Your task to perform on an android device: I want to look for Women's Running shoes with Sports under the Occasion filter on the Flipkart app.
Image 0: 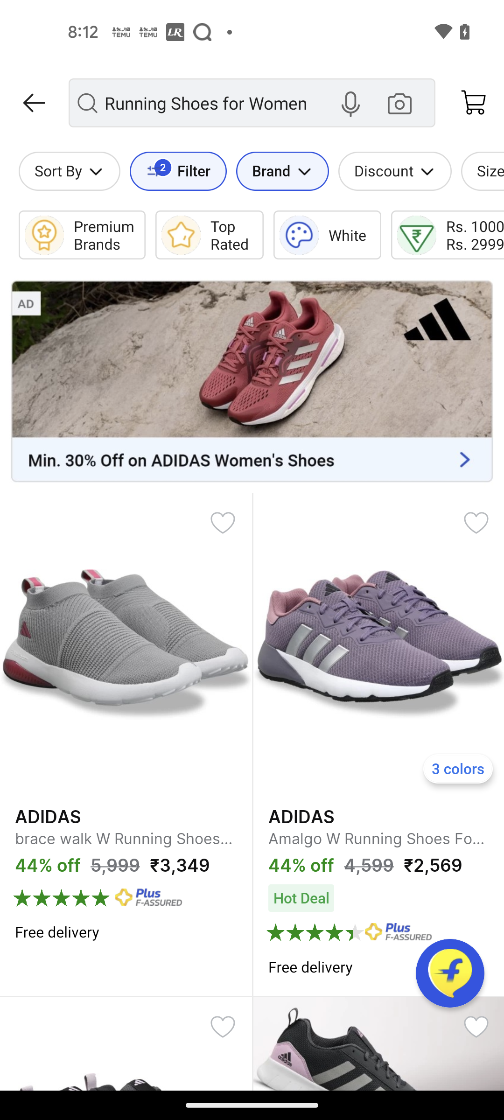
Go to the Filter option
Step 0: click (194, 171)
Image 1: 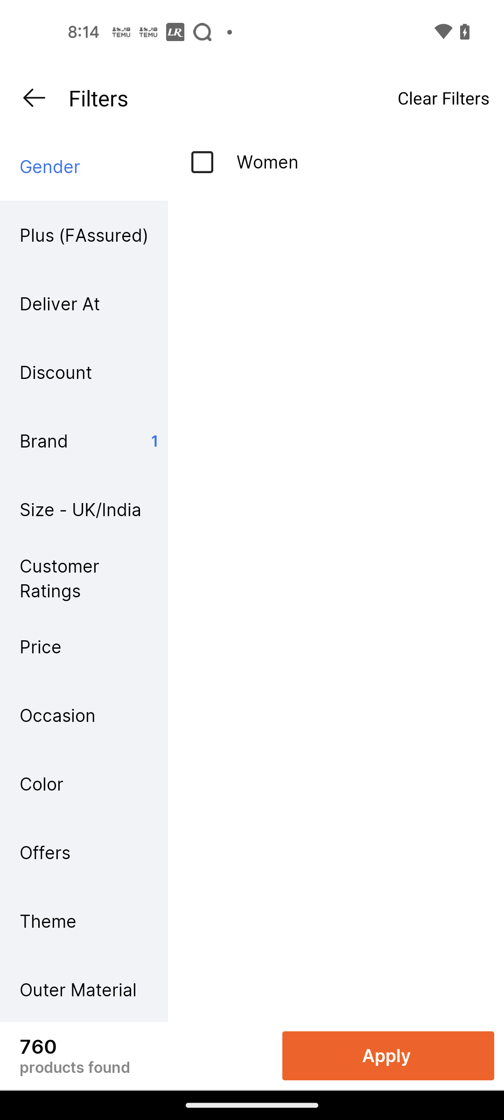
Click on the Occasion filter
Step 1: click (84, 715)
Image 2: 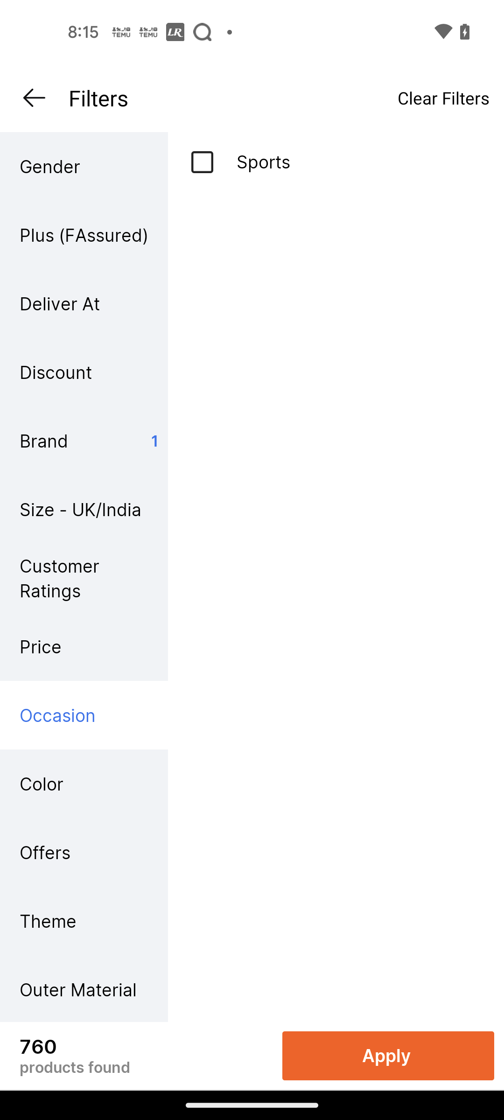
Select Sports
Step 2: click (194, 171)
Image 3: 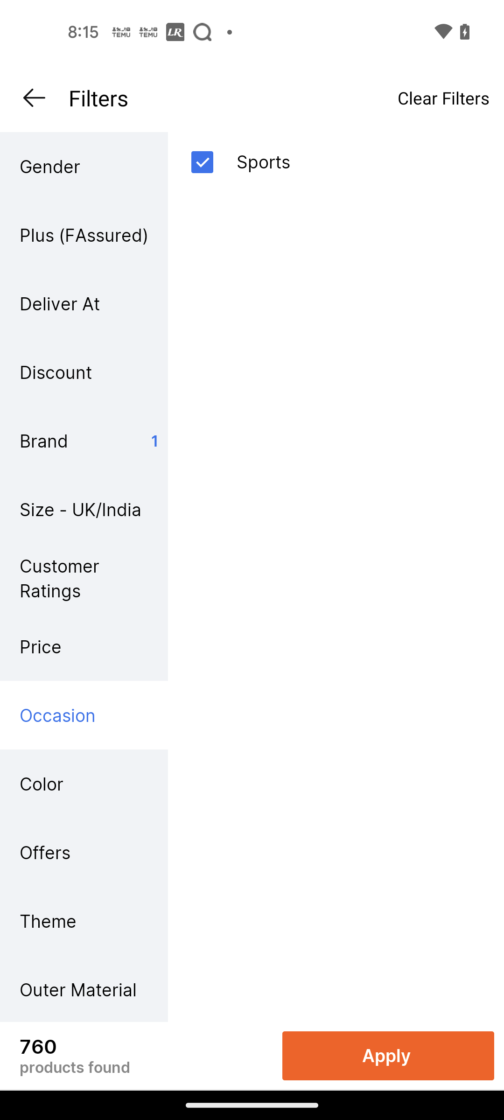
Click on the Apply button
Step 3: click (388, 1056)